Your task to perform on an android device: The flight from multiple airlines is cheap. View the details of the flight in the Expedia app.
Image 0: 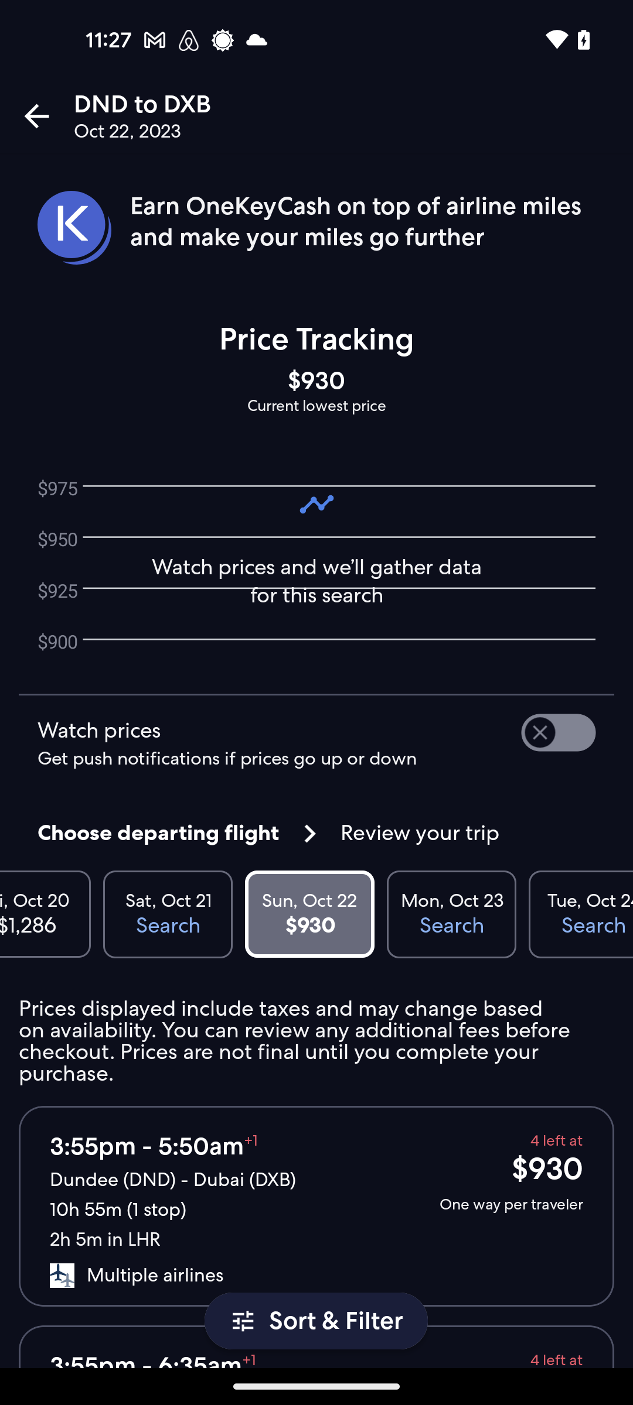
Click on the flight from multiple airlines
Step 0: click (173, 1180)
Image 1: 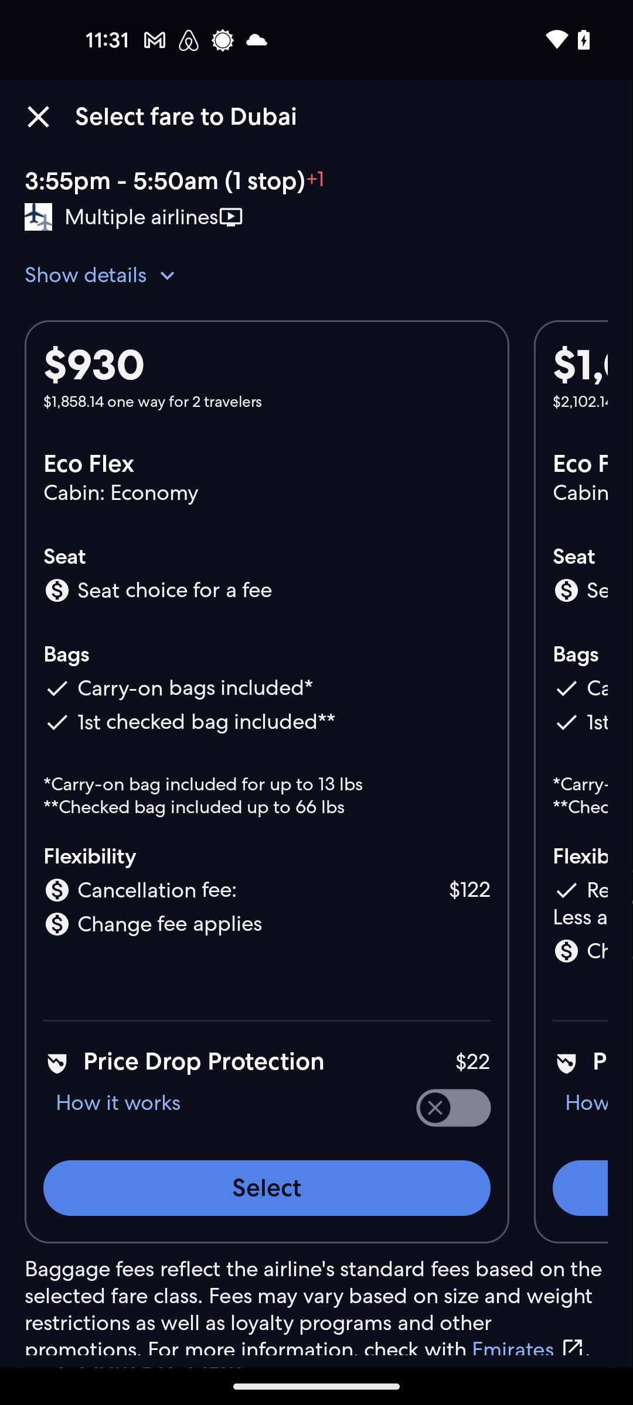
Swipe left the screen for more details
Step 1: scroll right